Your task to perform on an android device: Make a copy of Important files .
Image 0: 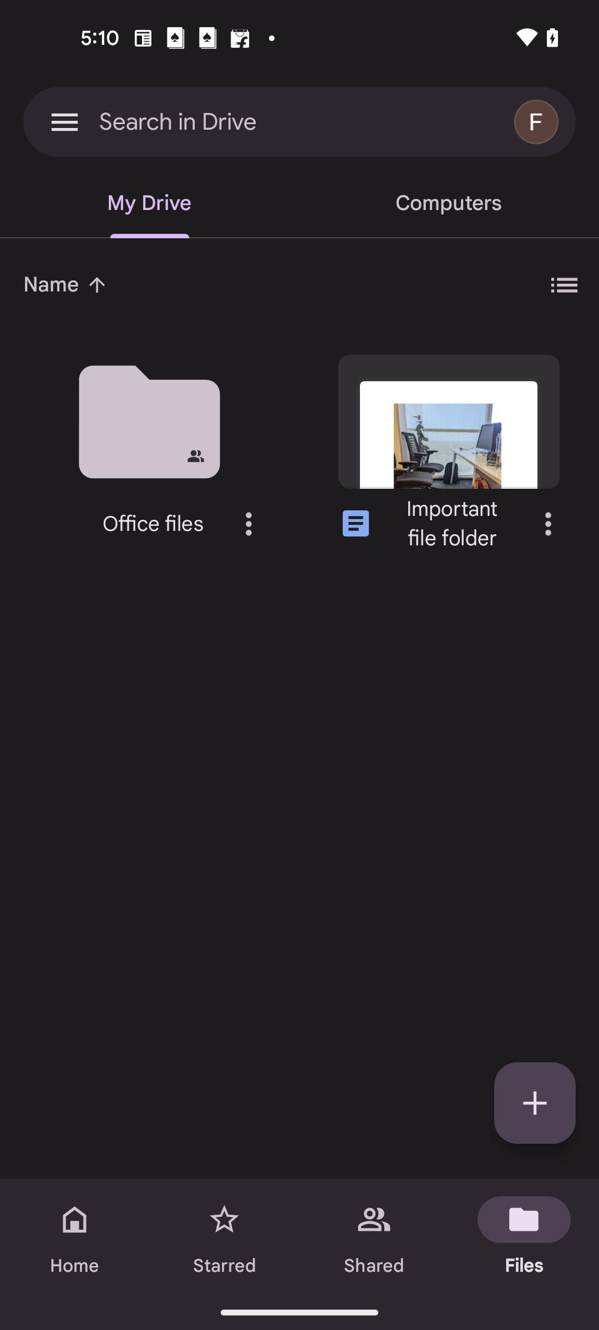
Click on the three dots of the Important file
Step 0: click (548, 523)
Image 1: 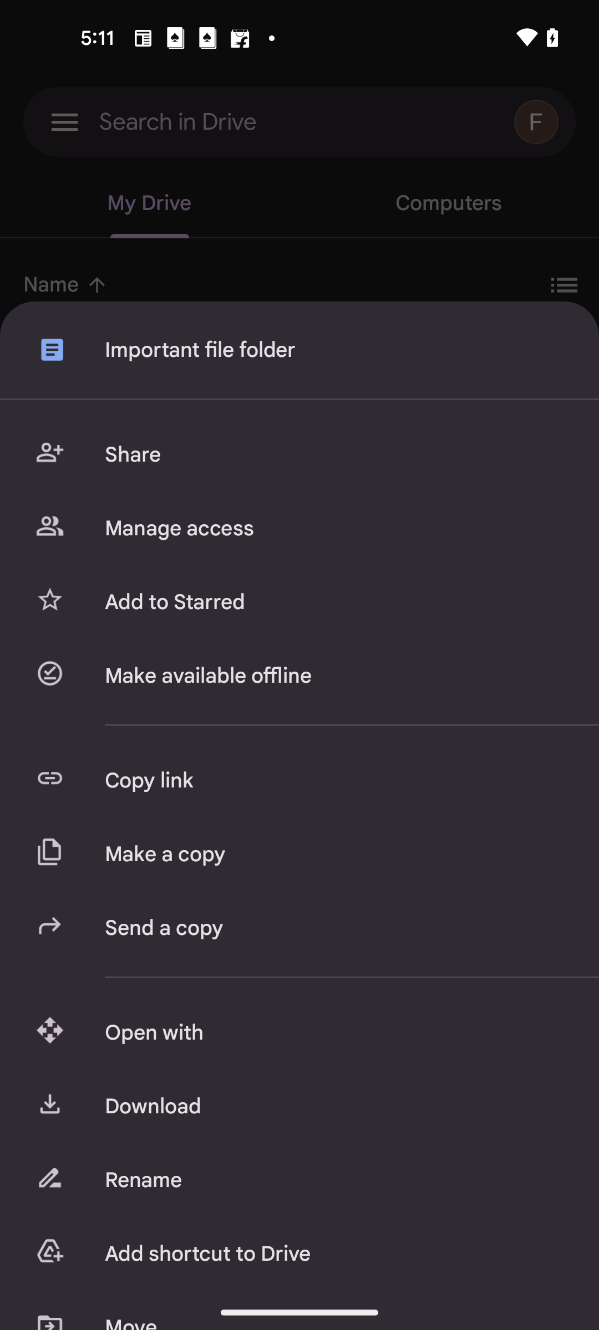
Click on Make a copy option
Step 1: click (334, 854)
Image 2: 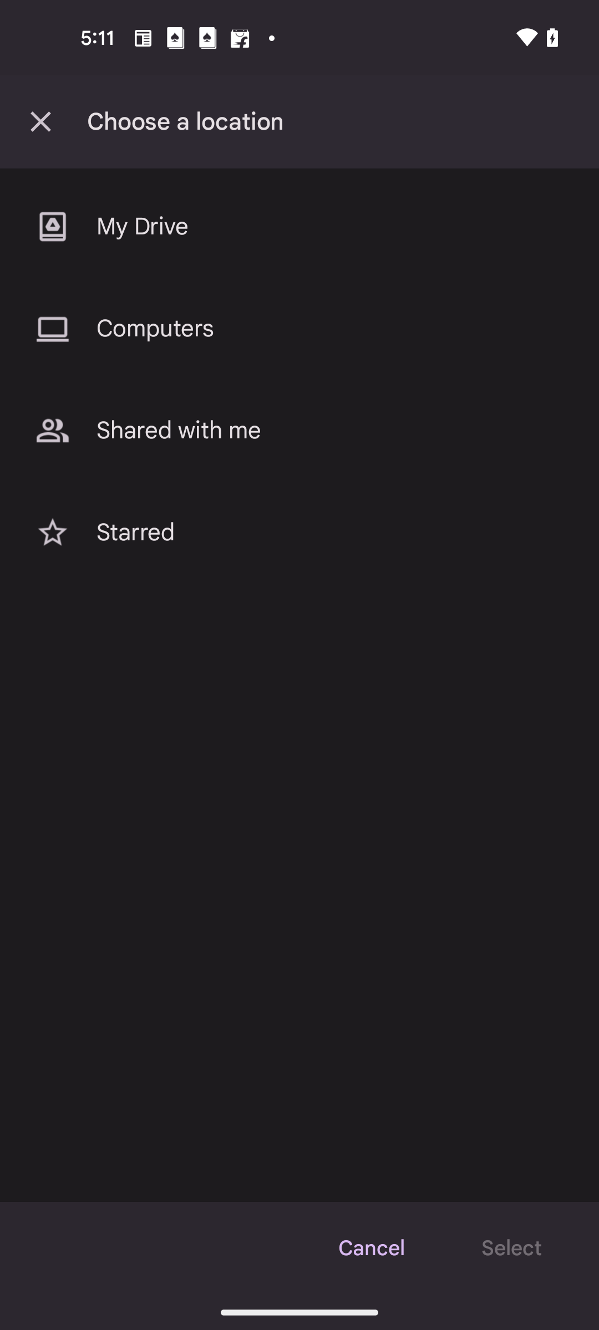
Click on My Drive option
Step 2: click (312, 227)